Your task to perform on an android device: I want to save this audio in my phone, so save this audio recording of my wife's song on my phone in the Voice Recorder - URecorder app.
Image 0: 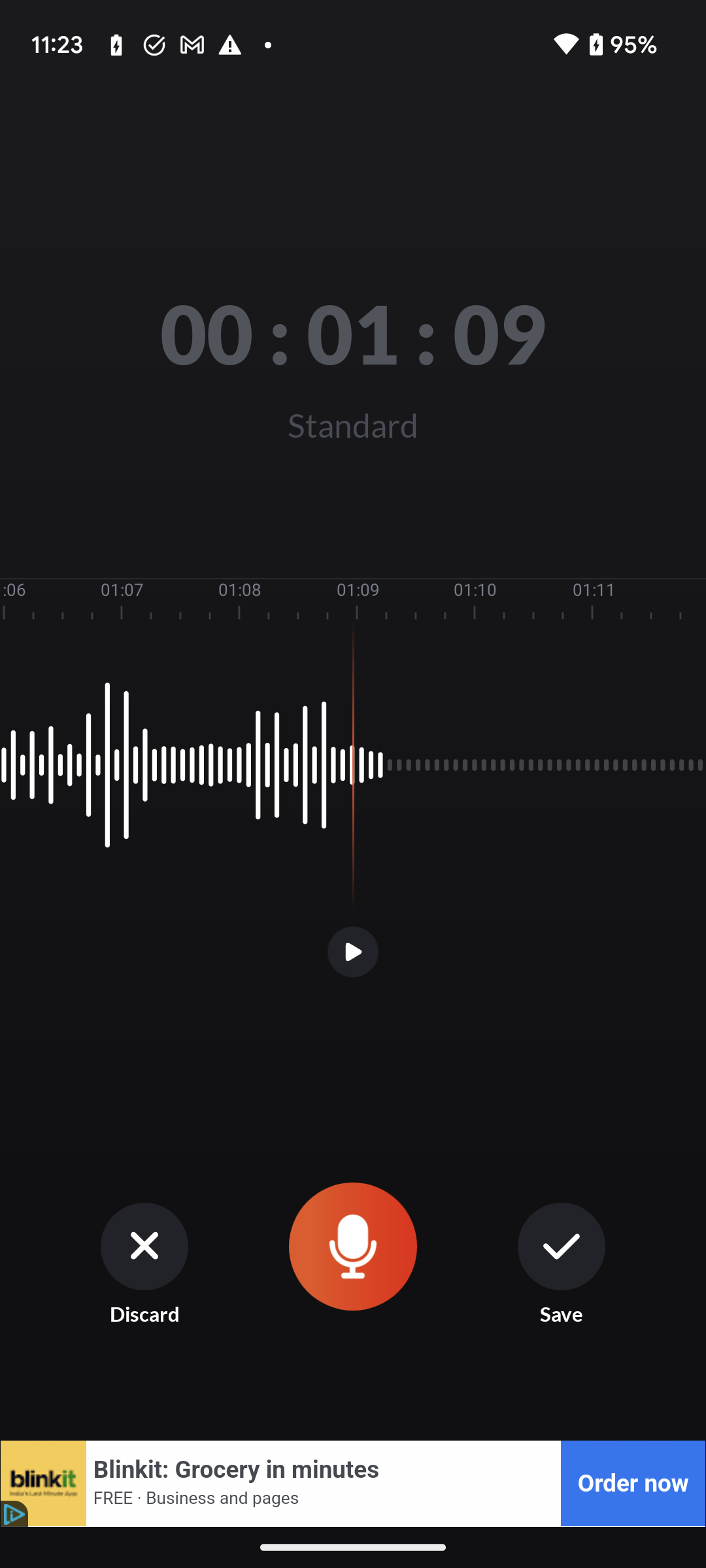
Click on the right tick button to save this audio recording on my phone.
Step 0: click (562, 1247)
Image 1: 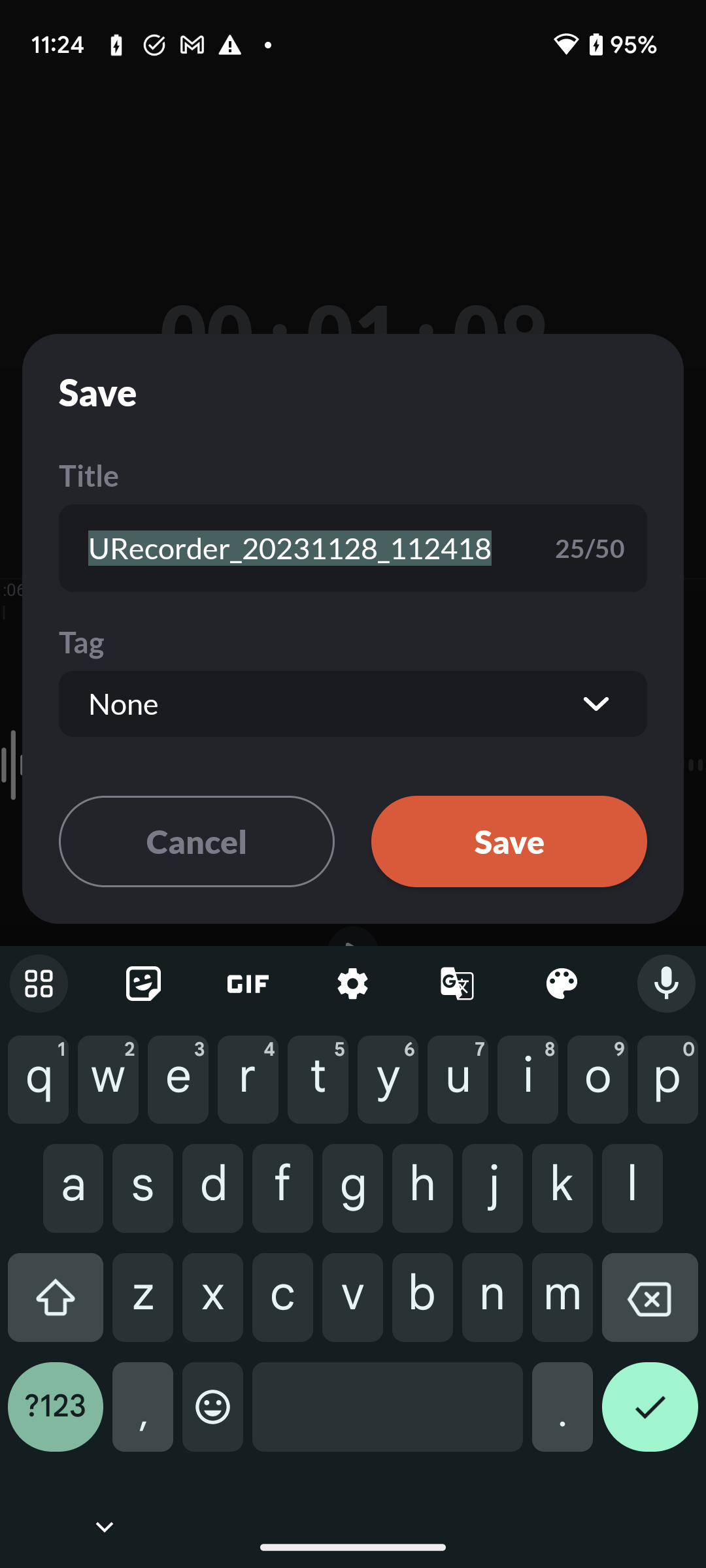
Click on the save button to save this audio recording.
Step 1: click (509, 841)